Your task to perform on an android device: I want to make Gnocchi alla bolognese for tonight party but unfortunately i have ran out of potato stock , use D mart ready application to find potatoes
Image 0: 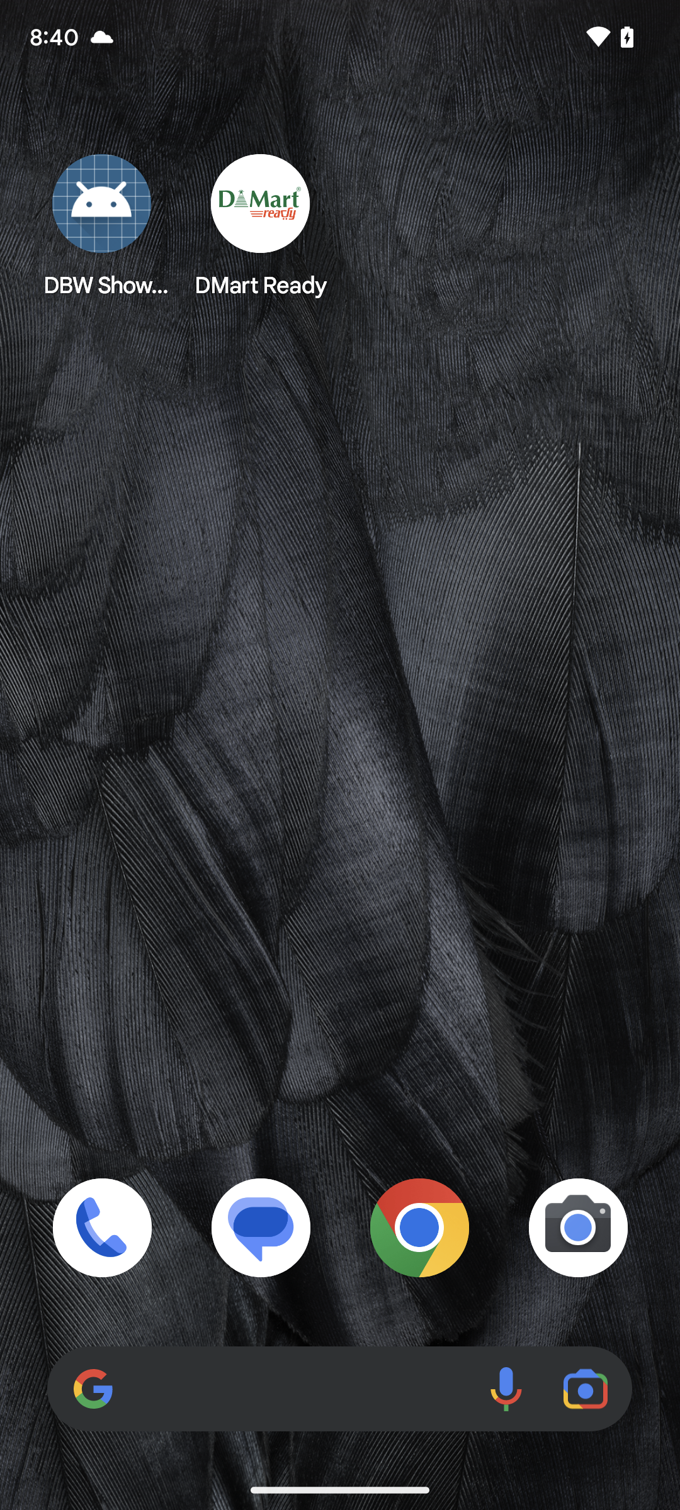
open d mart ready app in the device
Step 0: open app "DMart Ready"
Image 2: 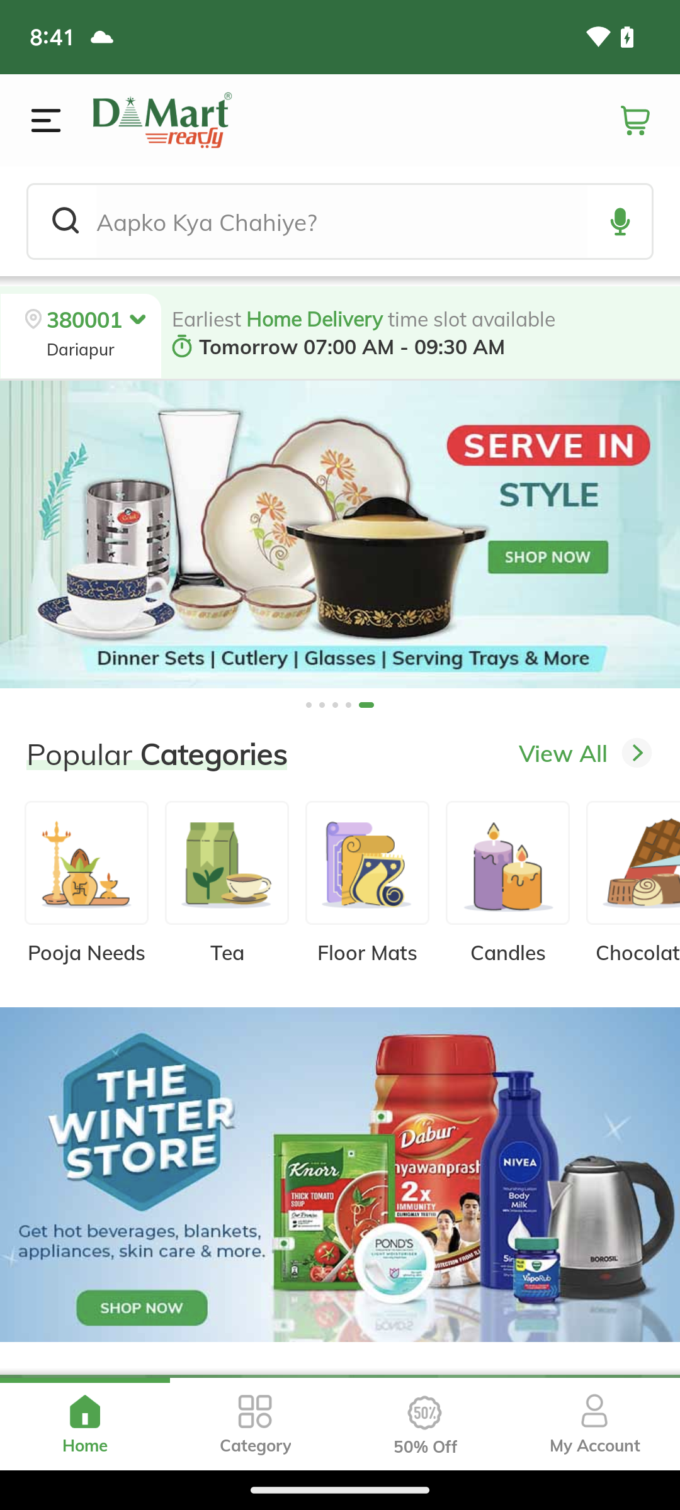
click in the search bar on top of the page and search for potatoes
Step 2: click (341, 221)
Image 3: 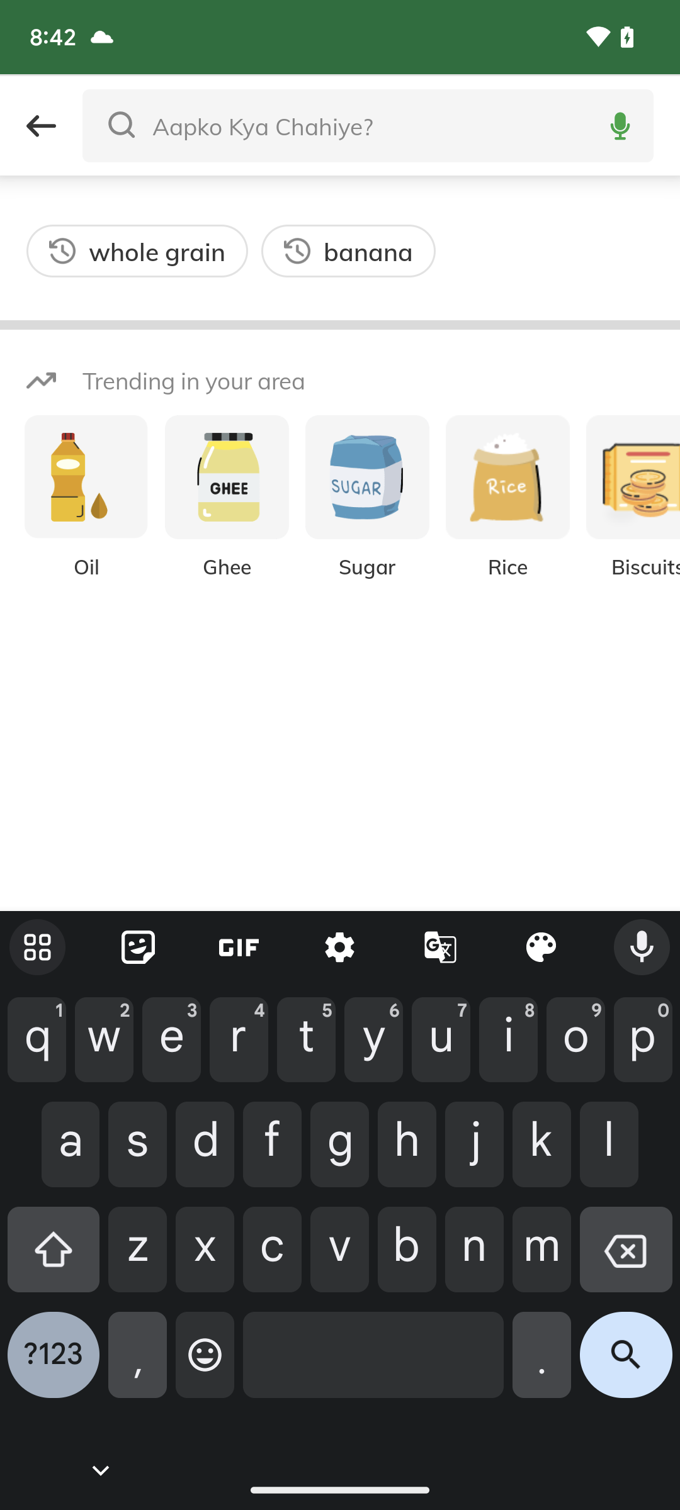
type potatoes in the search bar 
Step 3: type "potatoes"
Image 4: 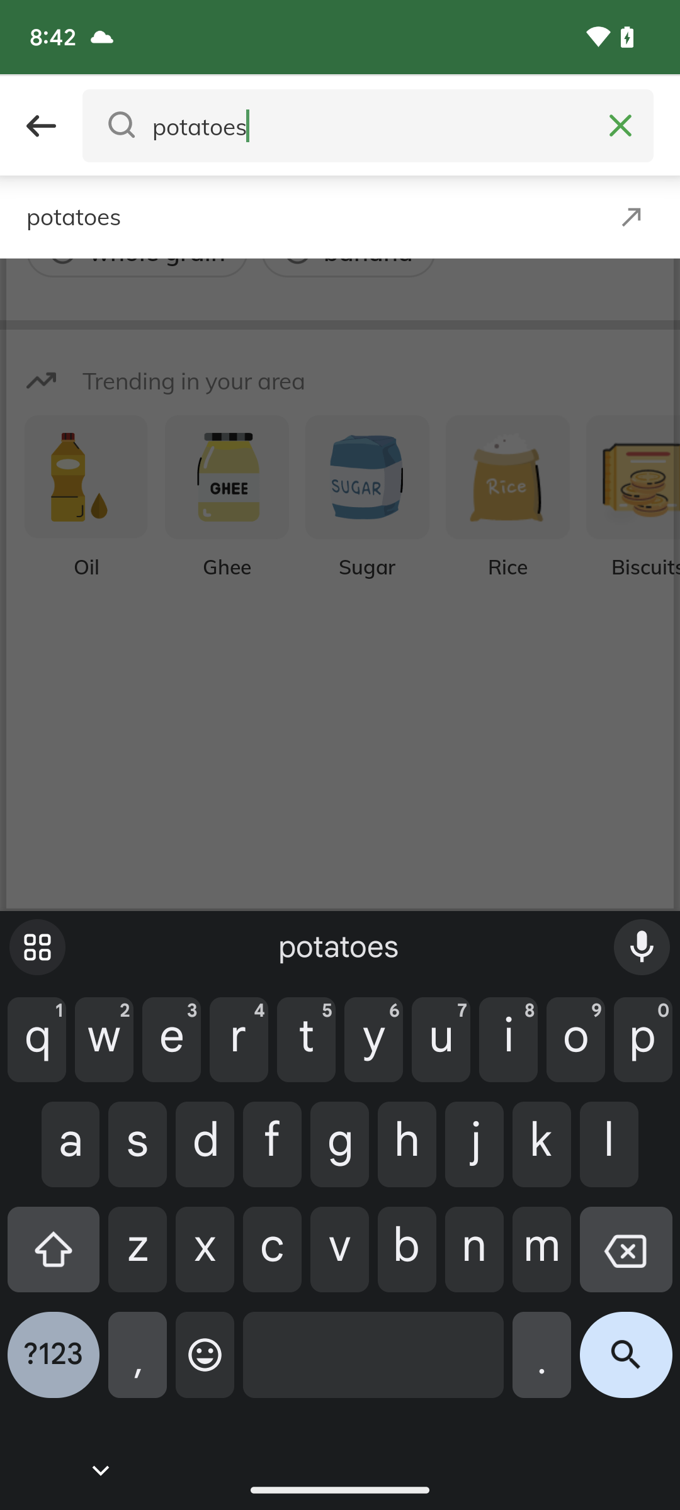
select first option which is available in the screen below the search bar 
Step 4: click (313, 216)